Your task to perform on an android device: I'm considering that winters are harsh for plants so i am looking for Winter Plant Care Tactics in the Plantum app.
Image 0: 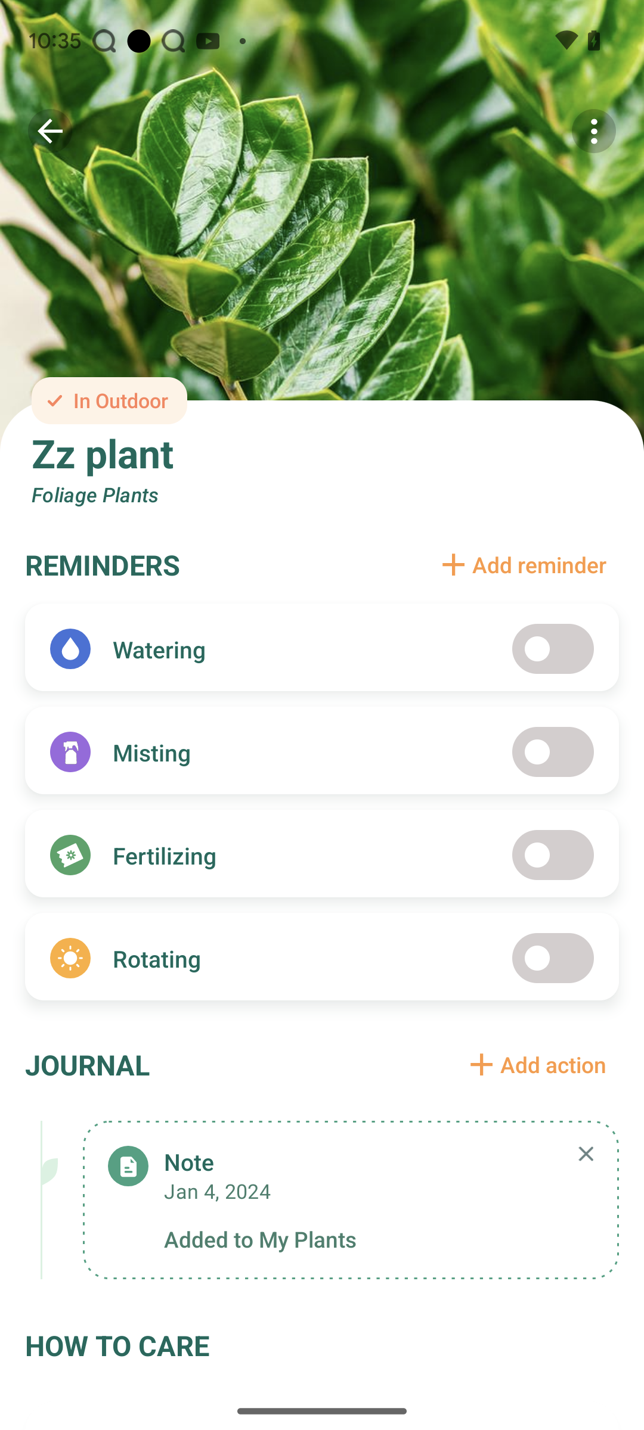
Go back to the previous page
Step 0: press back button
Image 2: 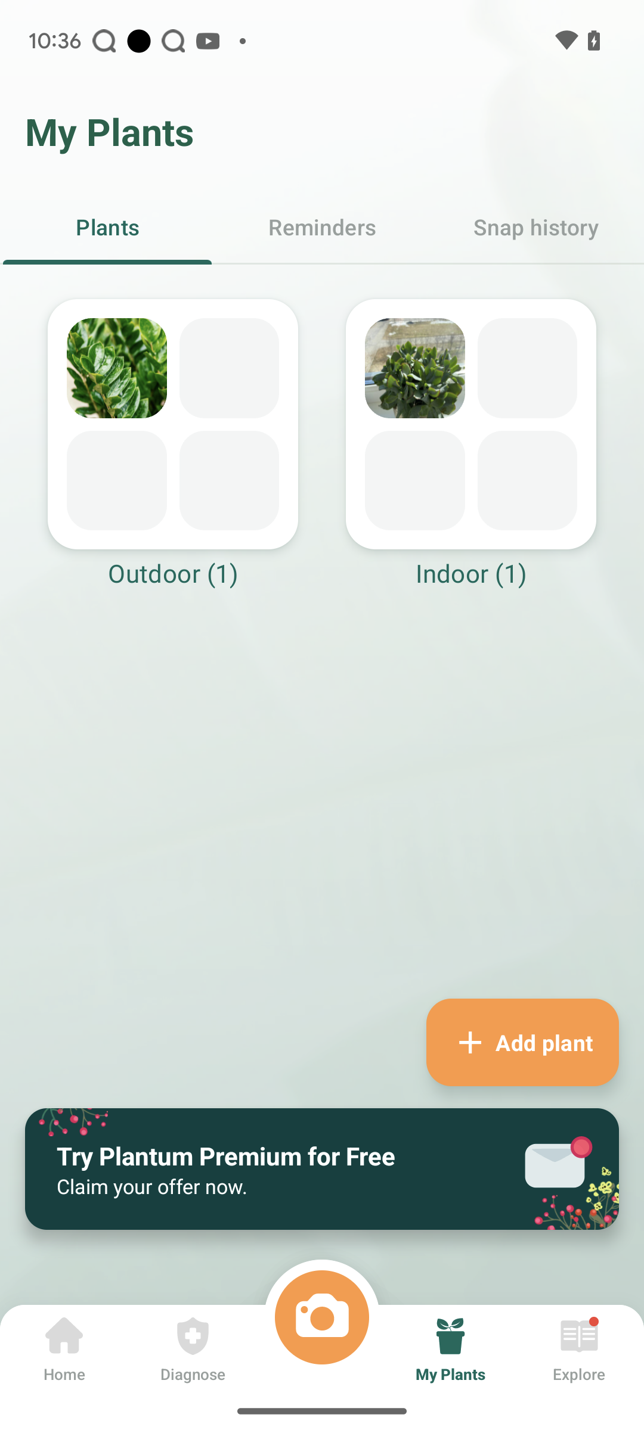
click on the explore button
Step 2: click (580, 1350)
Image 3: 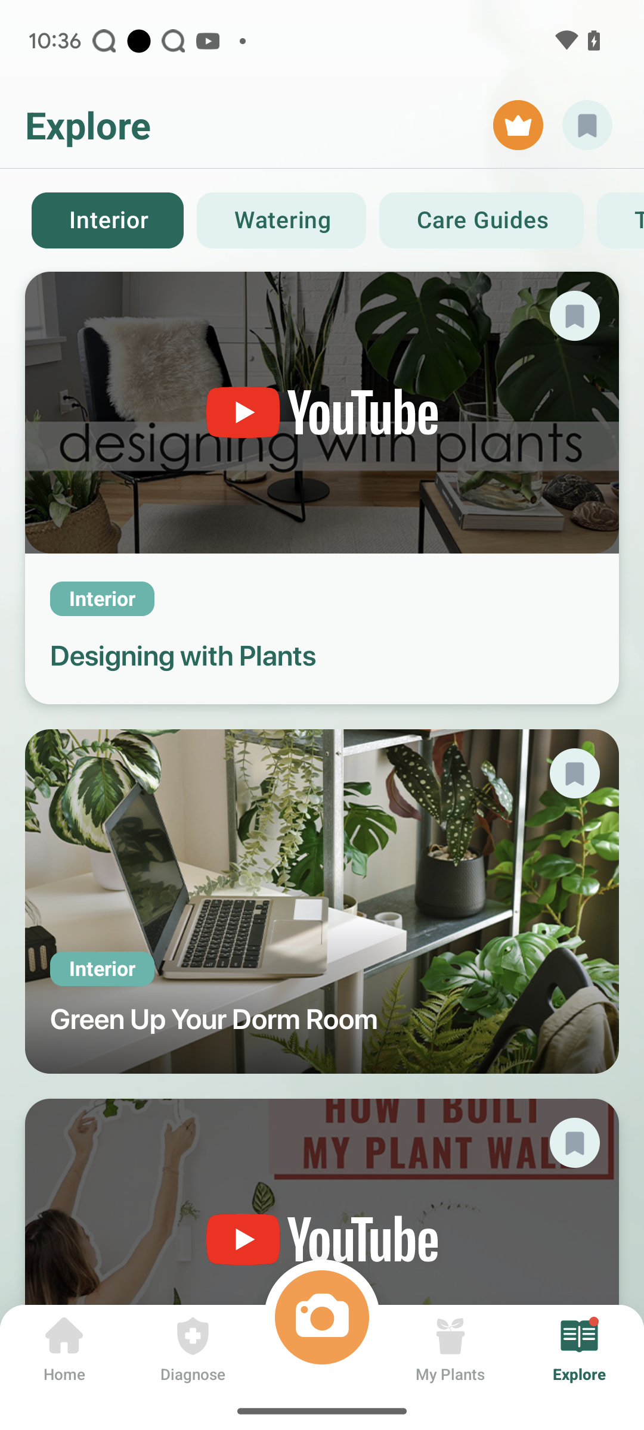
click on the explore button
Step 3: wait
Image 4: 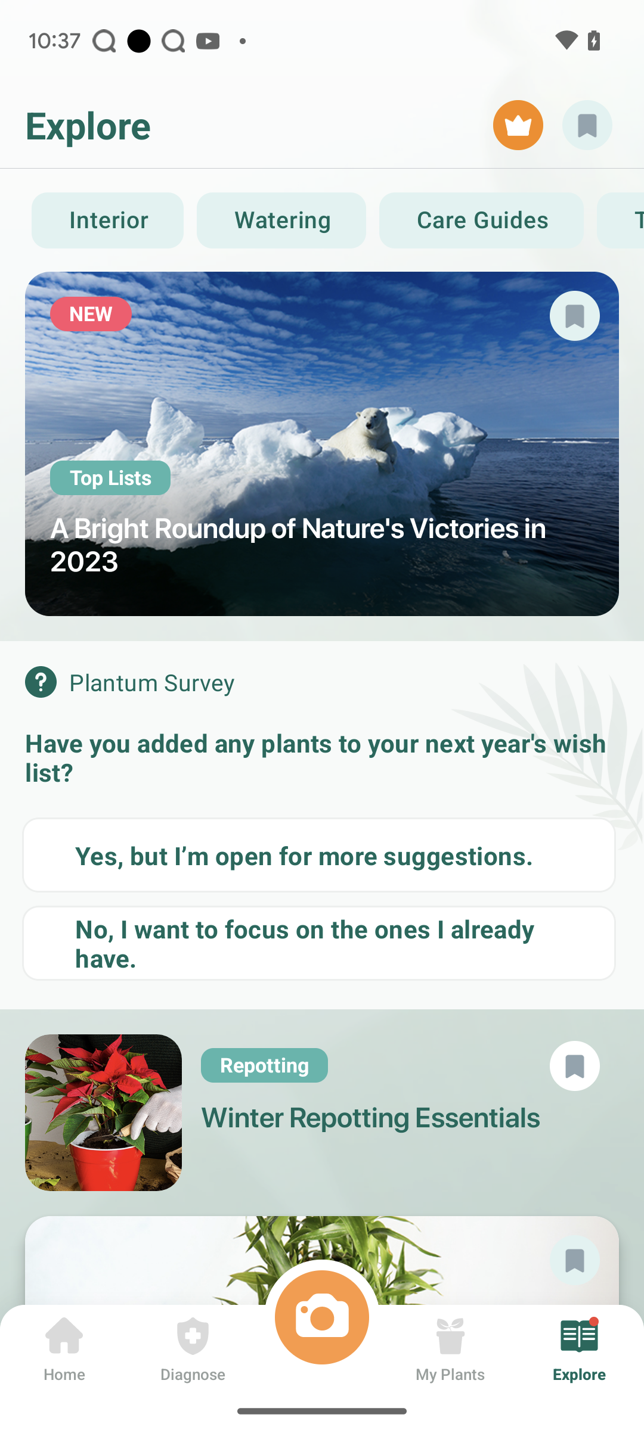
Click on the care guides
Step 4: click (481, 220)
Image 5: 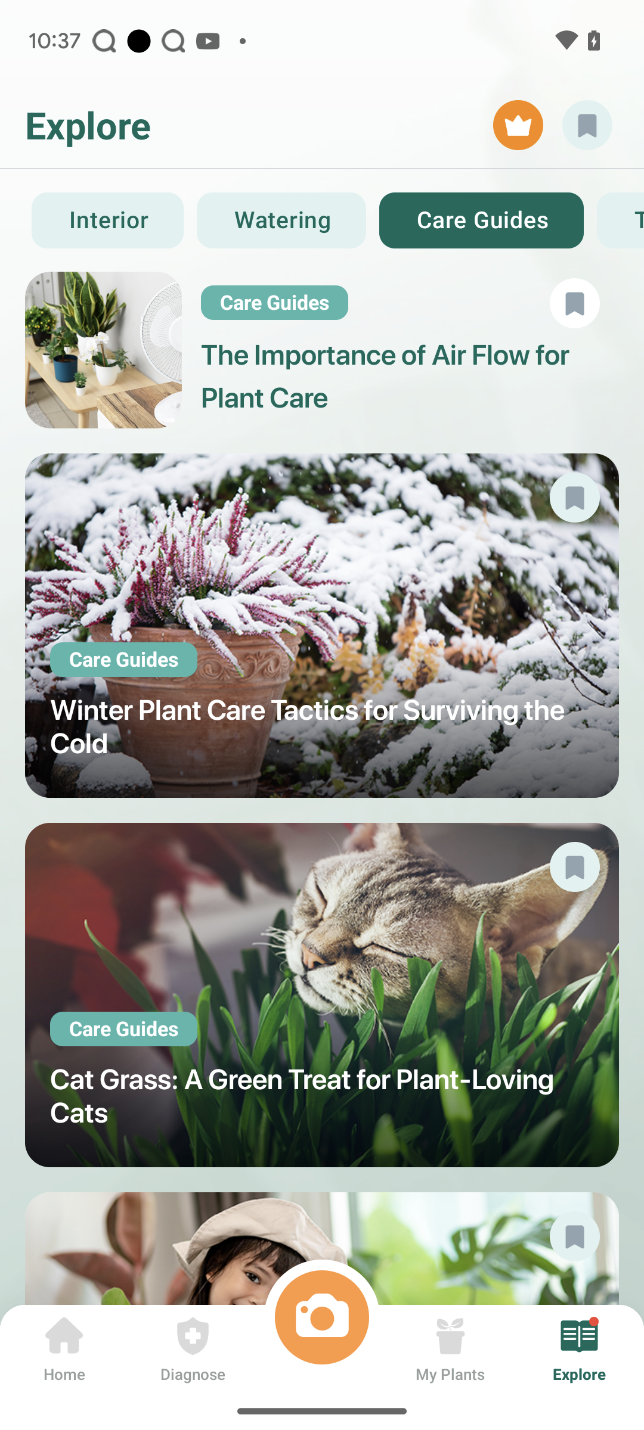
Click on the Winter Plant Care Tactics
Step 5: click (322, 626)